Your task to perform on an android device: I want to buy a nike sports tshirt with a V neck, therefore I'll search for it
Image 0: 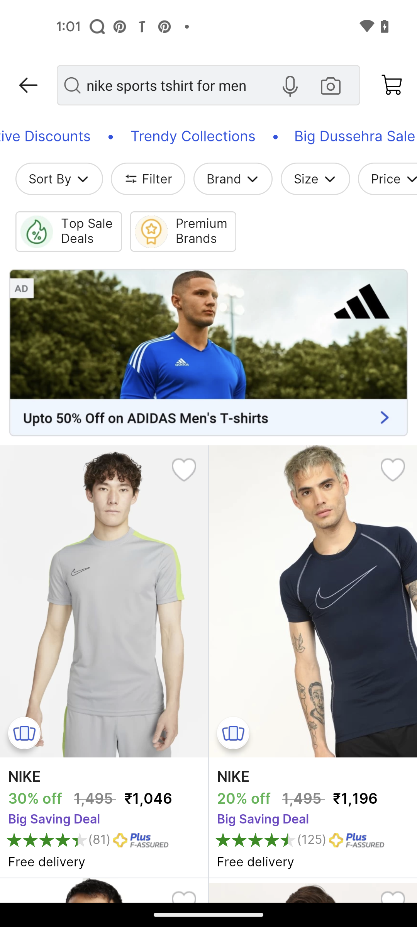
click on the filter
Step 0: click (157, 179)
Image 1: 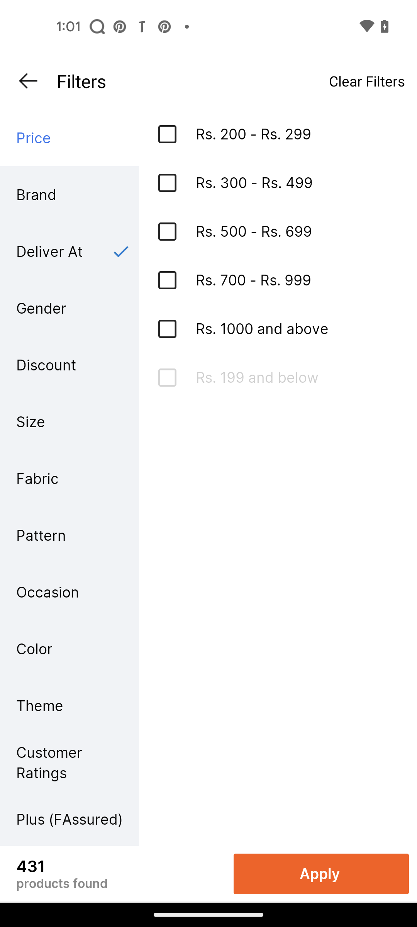
swipe up for more filters
Step 1: scroll down
Image 2: 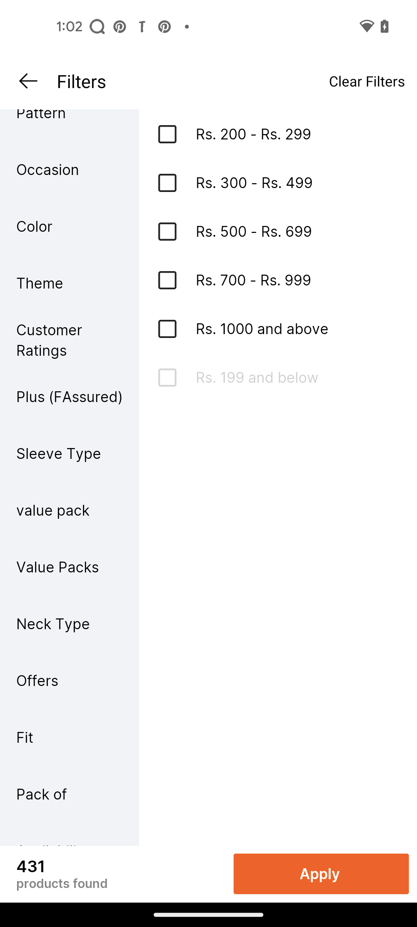
click on the neck type
Step 2: click (69, 623)
Image 3: 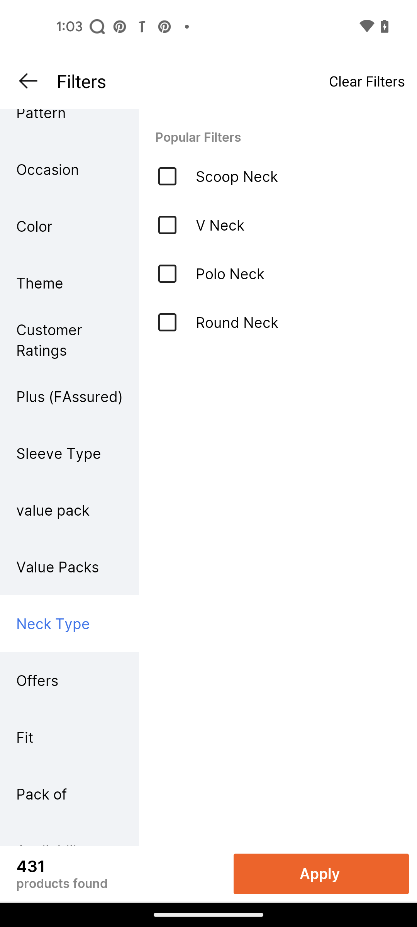
click on the V neck
Step 3: click (167, 225)
Image 4: 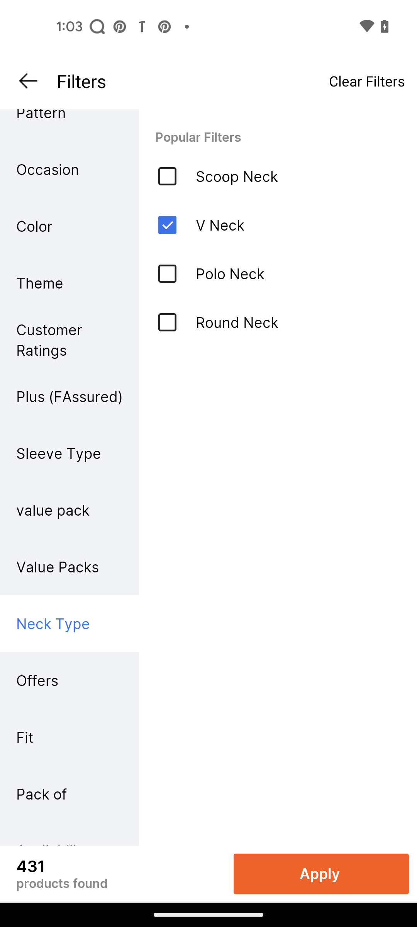
click on the apply button
Step 4: click (321, 874)